Your task to perform on an android device: Open the Martinoz pizza app and apply a coupon code of MARTINOZ75
Image 0: 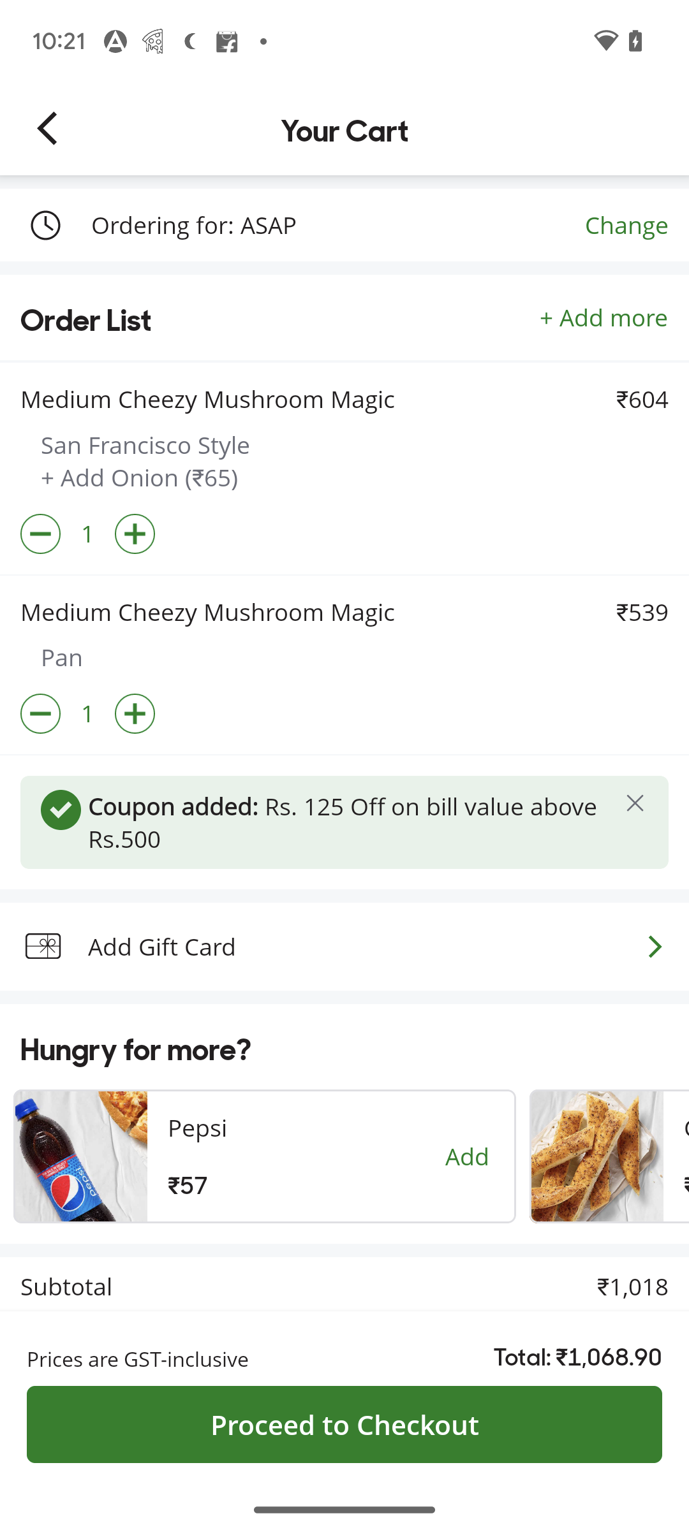
open Martinoz pizza app
Step 0: open app "Martinoz Pizza"
Image 1: 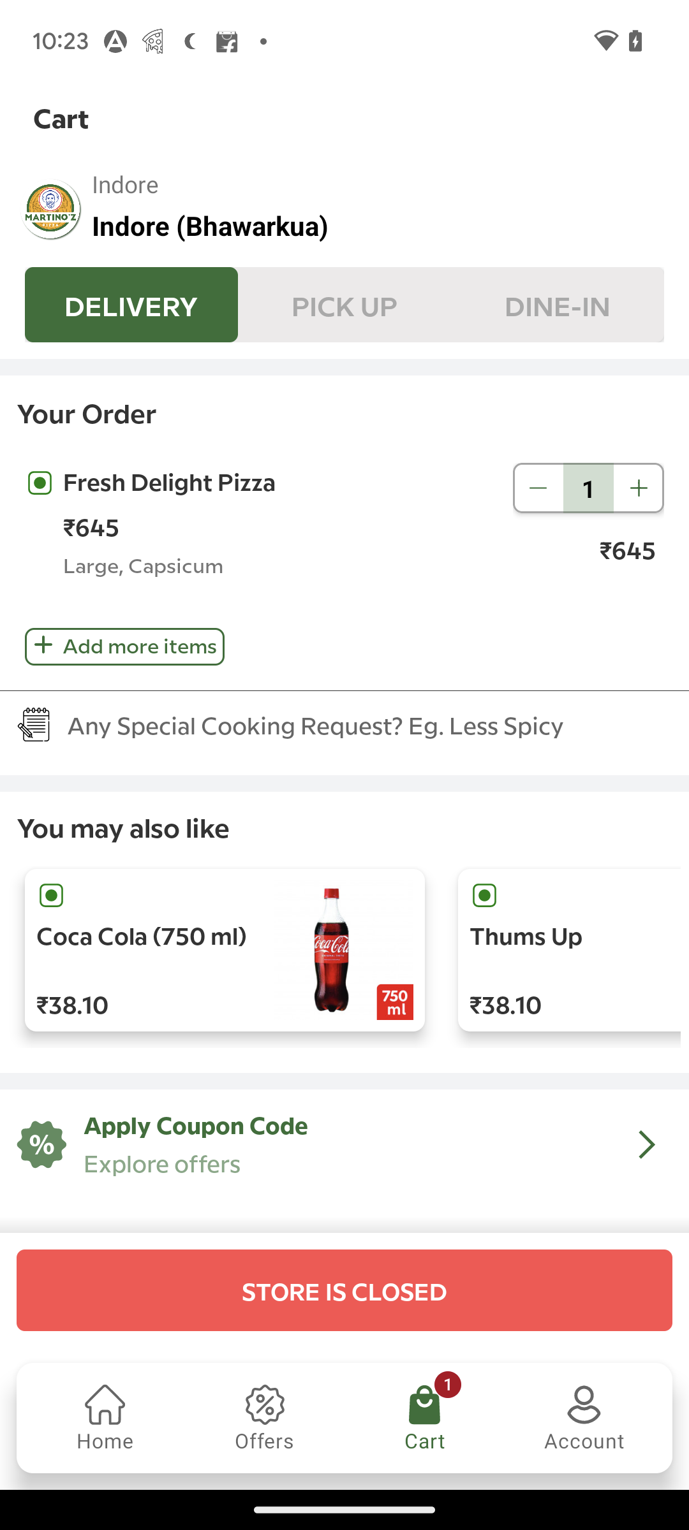
go to the cart icon at the bottom of the screen
Step 1: click (424, 1418)
Image 2: 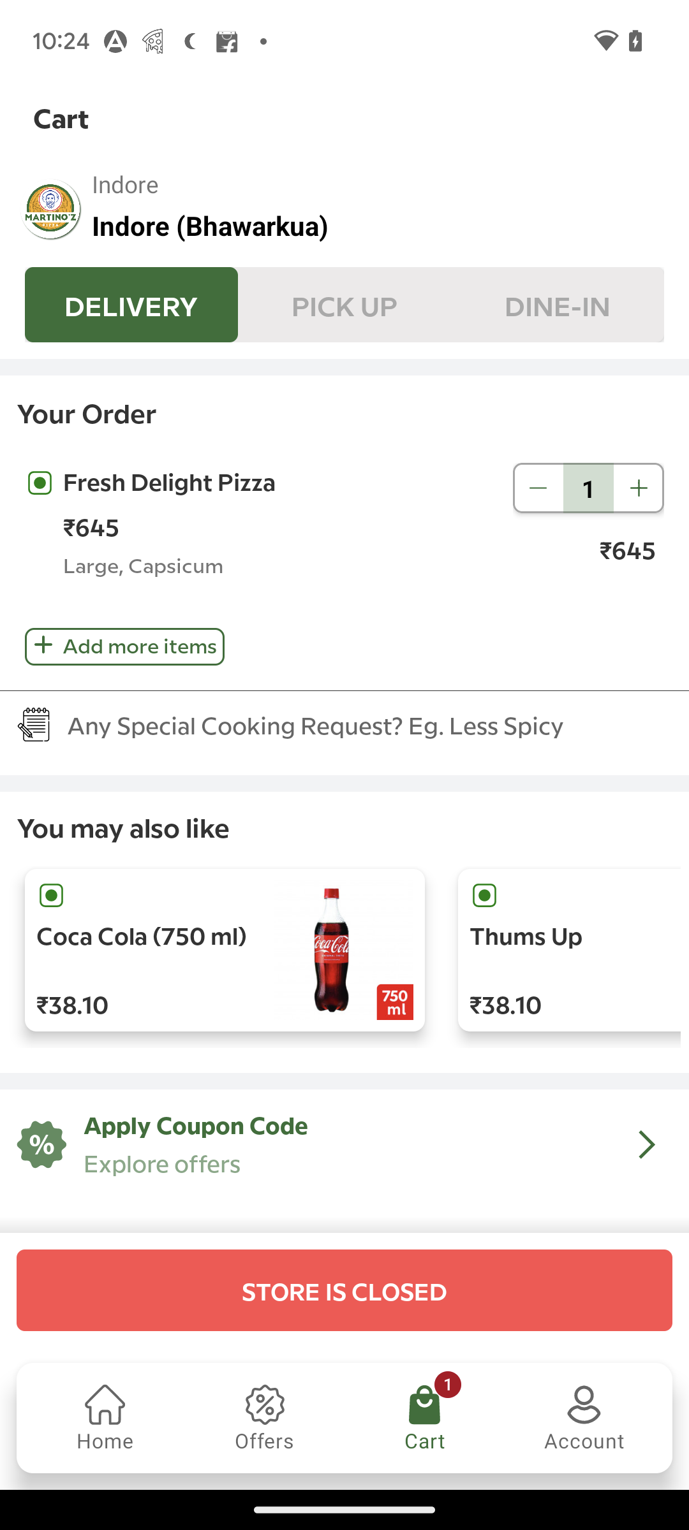
click on the apply coupon code 
Step 2: click (357, 1125)
Image 3: 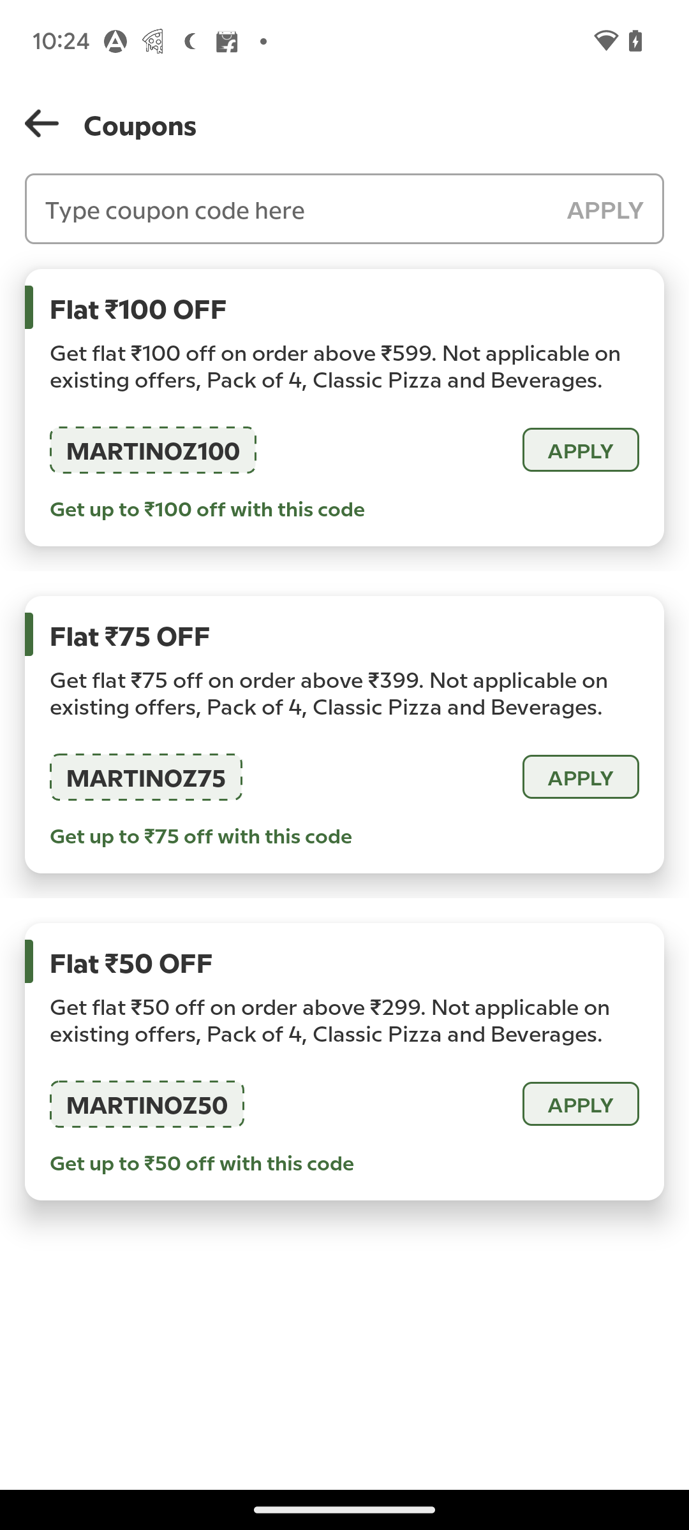
click on the apply coupon code 
Step 3: click (146, 776)
Image 4: 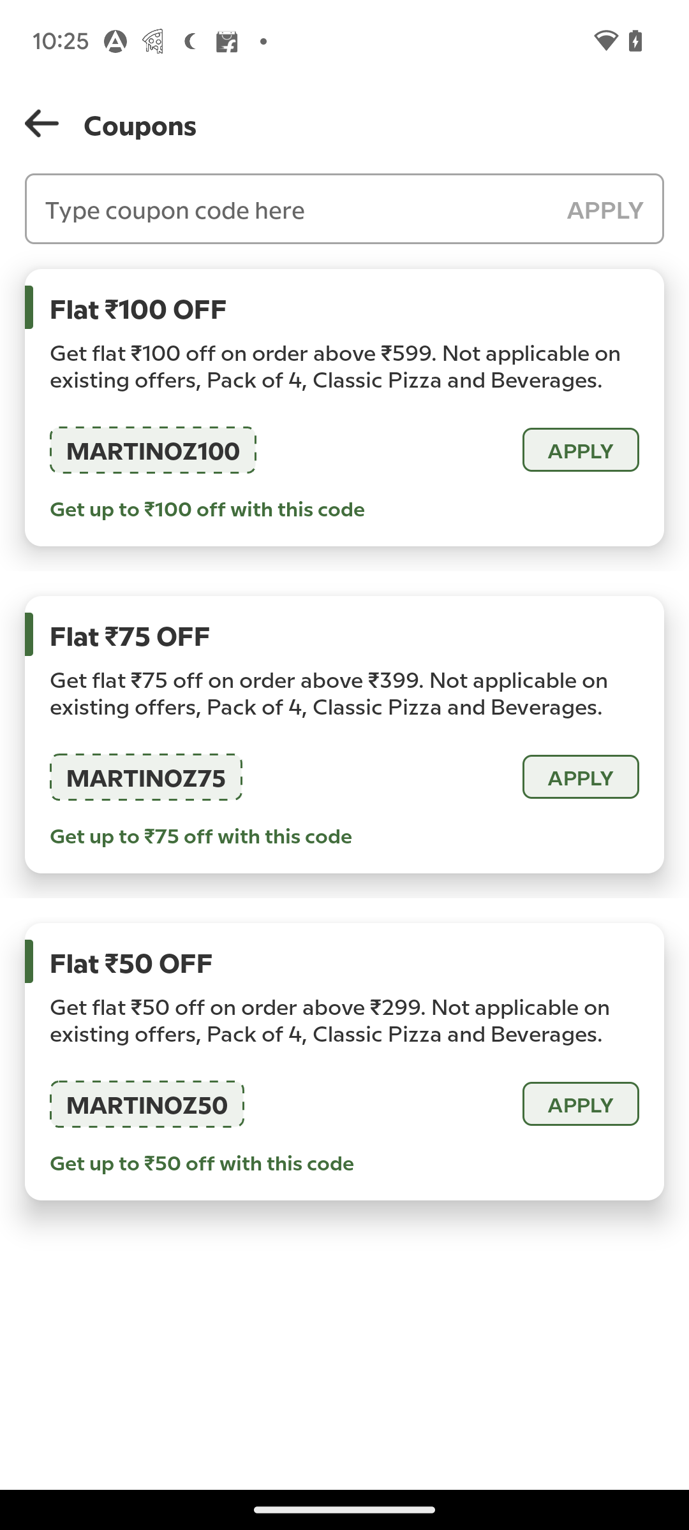
click on the apply button of Flat 75off
Step 4: click (581, 776)